Your task to perform on an android device: I want to make a hole in the wall so as to pass some pipelines. Search for hammer drill in the Moglix app.
Image 0: 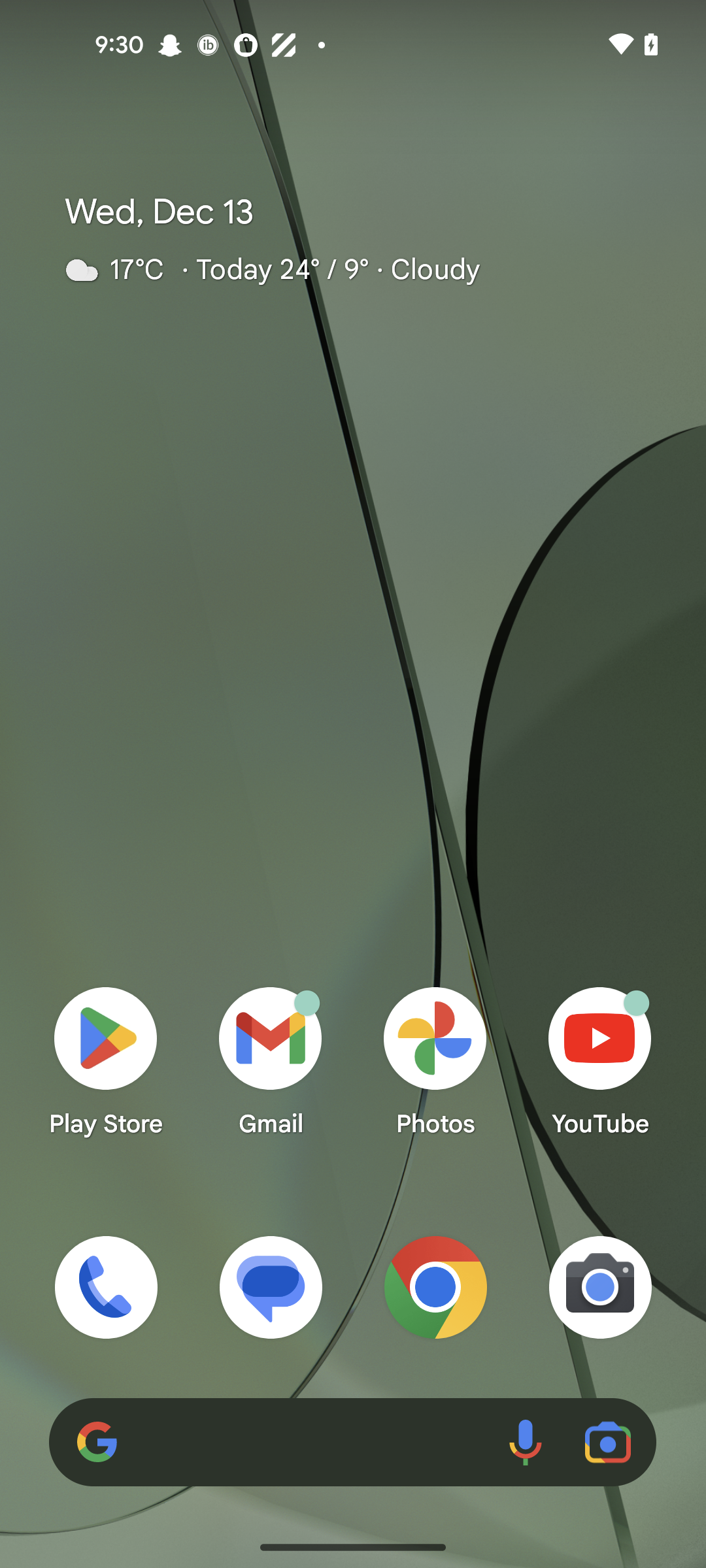
open the Moglix app
Step 0: open app "Moglix"
Image 1: 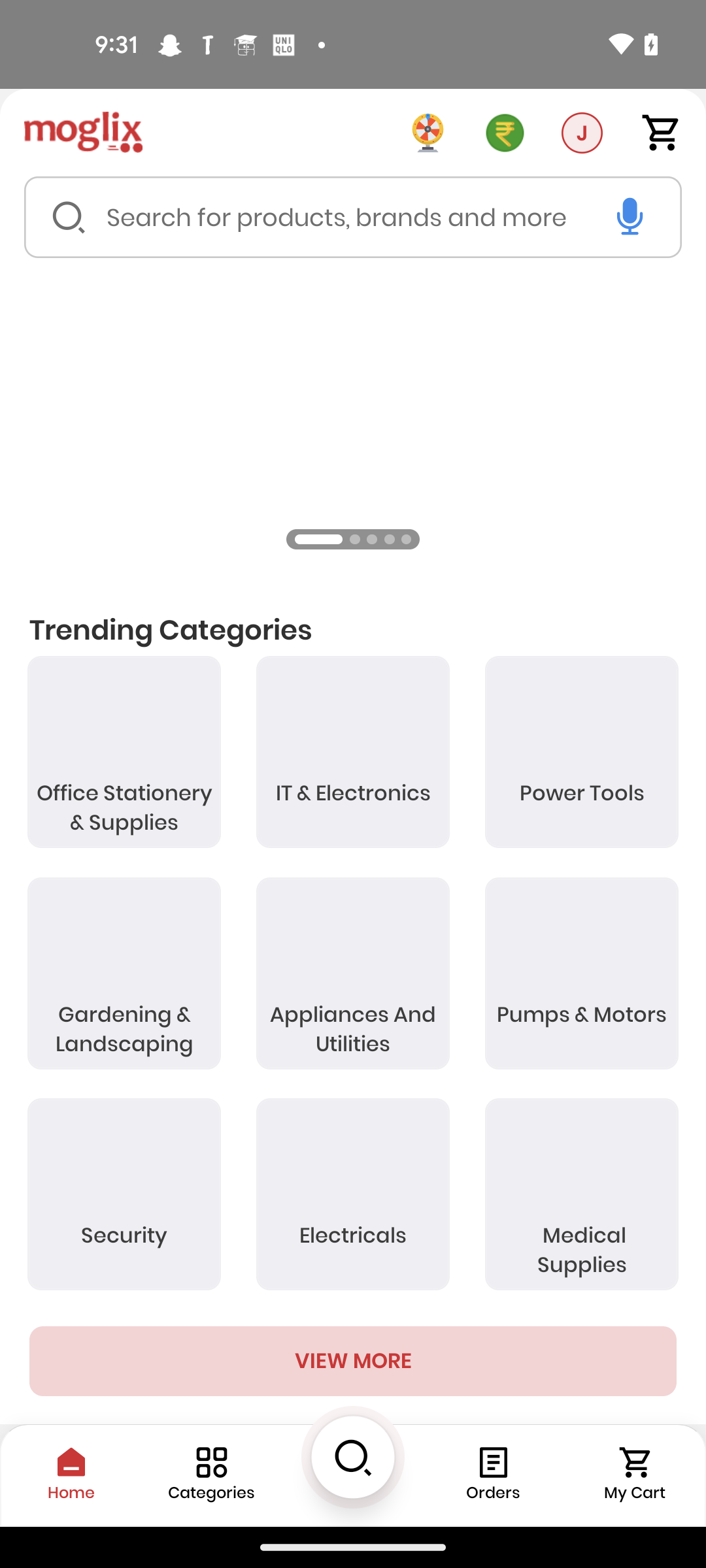
open the Moglix app
Step 1: wait
Image 2: 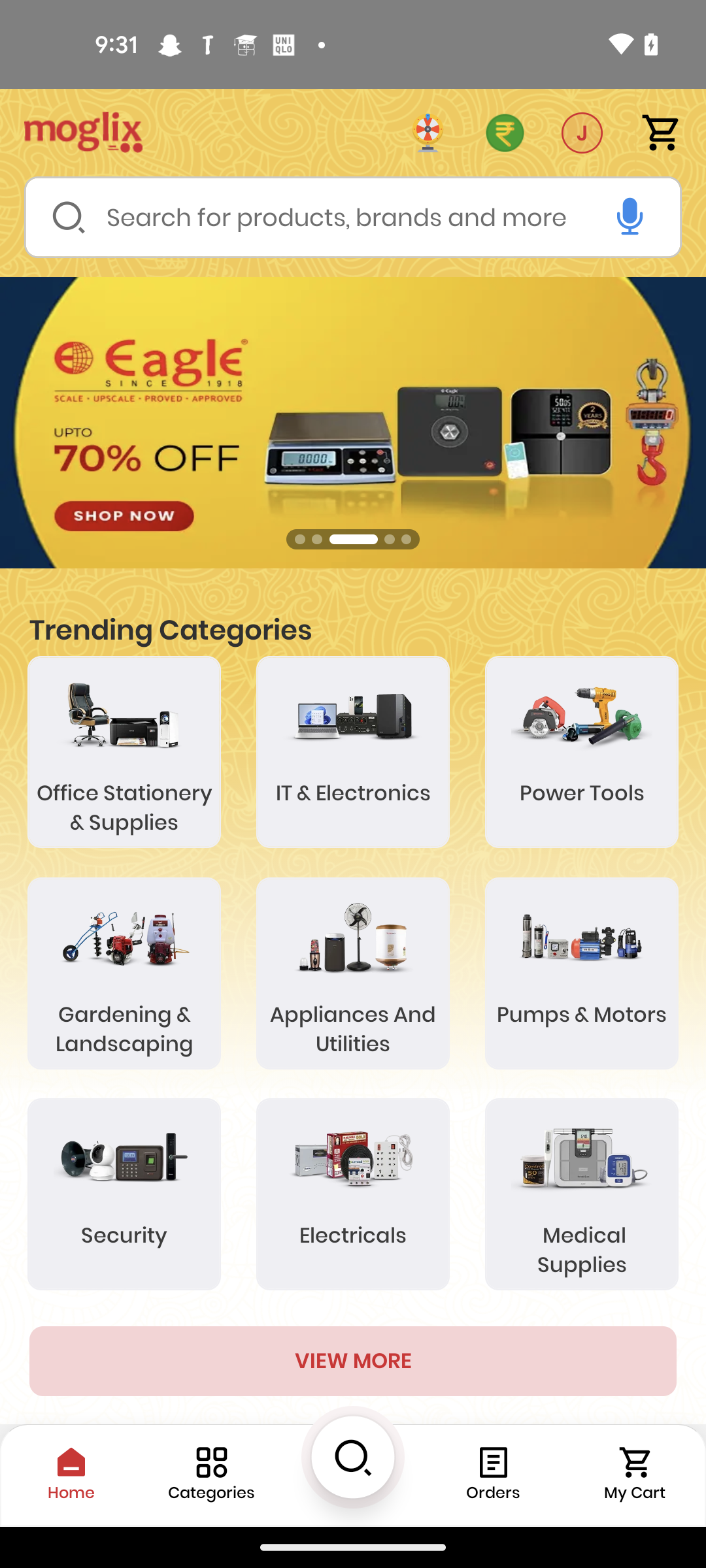
Click on the search bar
Step 2: click (336, 216)
Image 3: 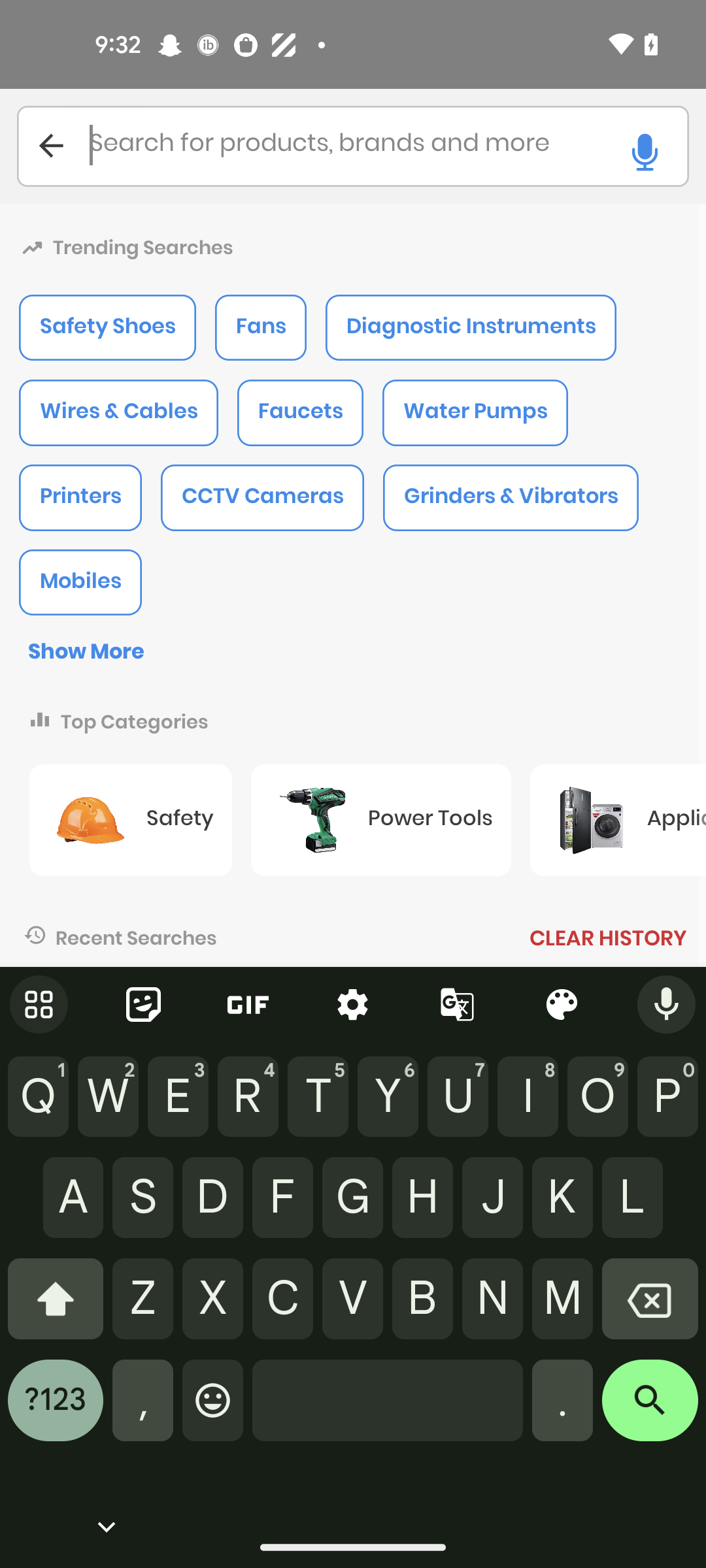
Enter a product as hammer drill
Step 3: type "hammer drill"
Image 4: 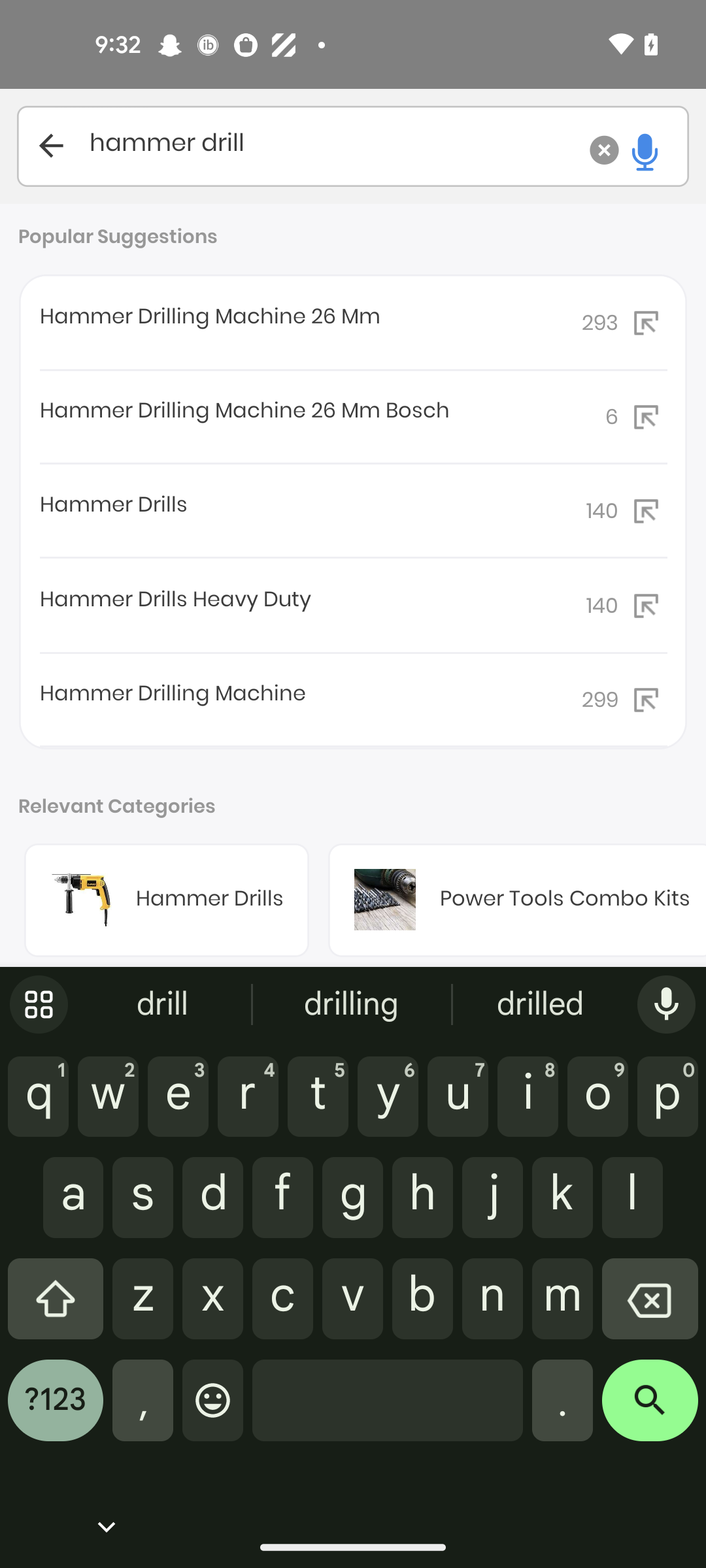
Click on the search icon at the bottom right corner of the screen 
Step 4: click (650, 1410)
Image 5: 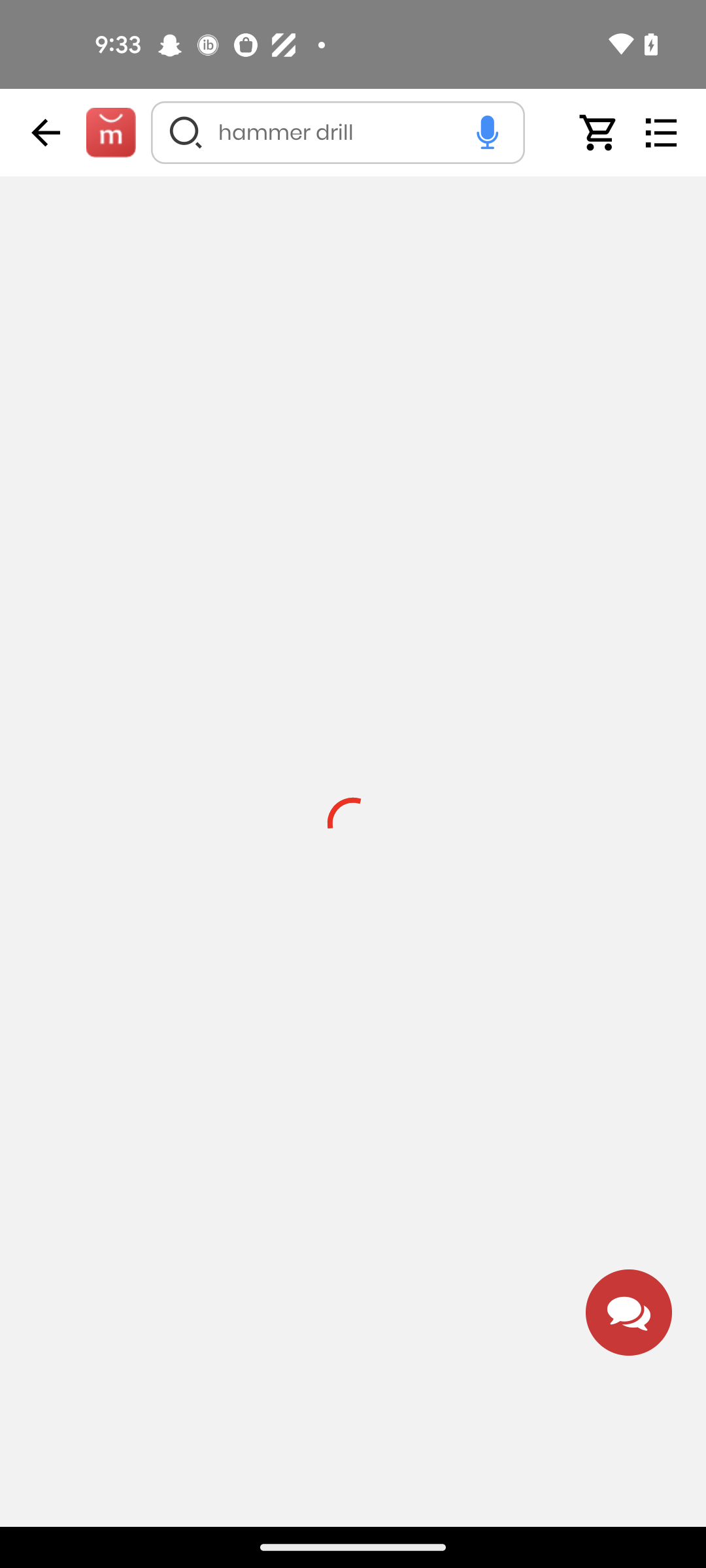
Click on the search icon at the bottom right corner of the screen 
Step 5: wait